Your task to perform on an android device: View My Cart to check how many packets of "saffola classic masala oats" I have added to my DMart Ready app cart.
Image 0: 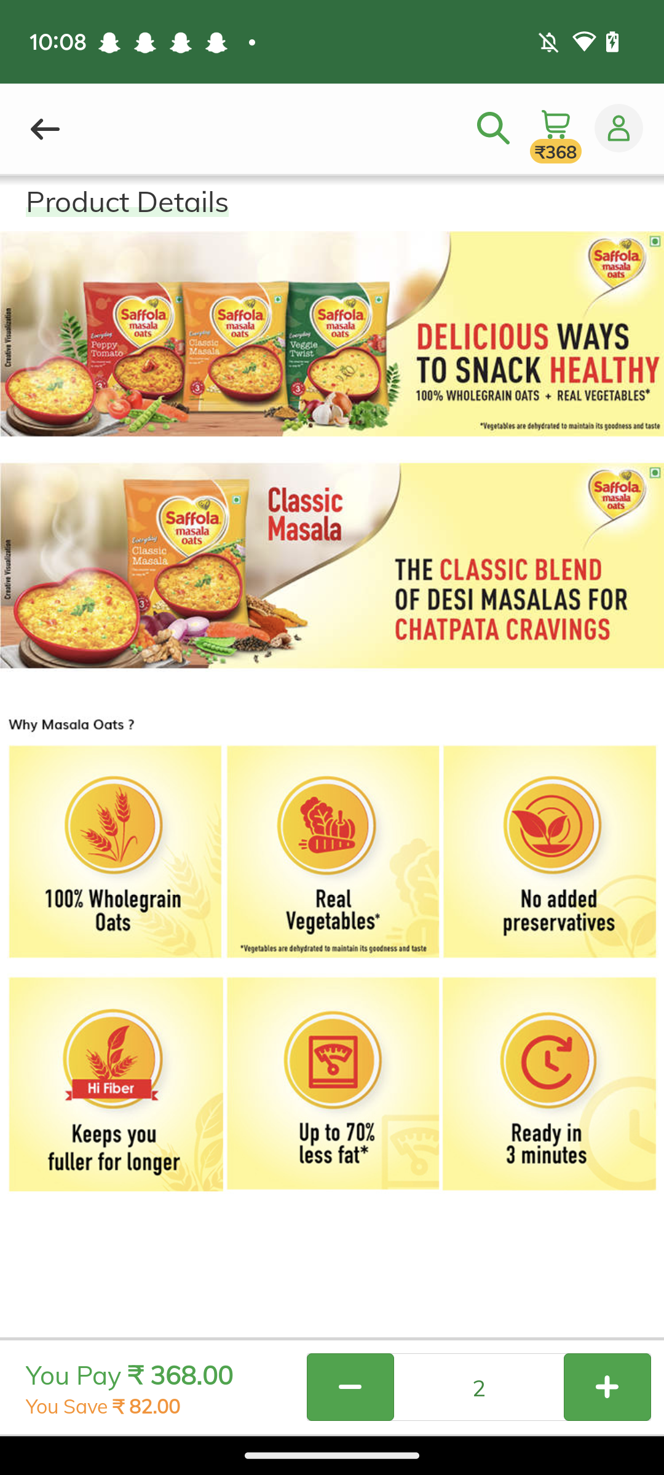
Click on the Basket icon at the top.
Step 0: click (559, 128)
Image 1: 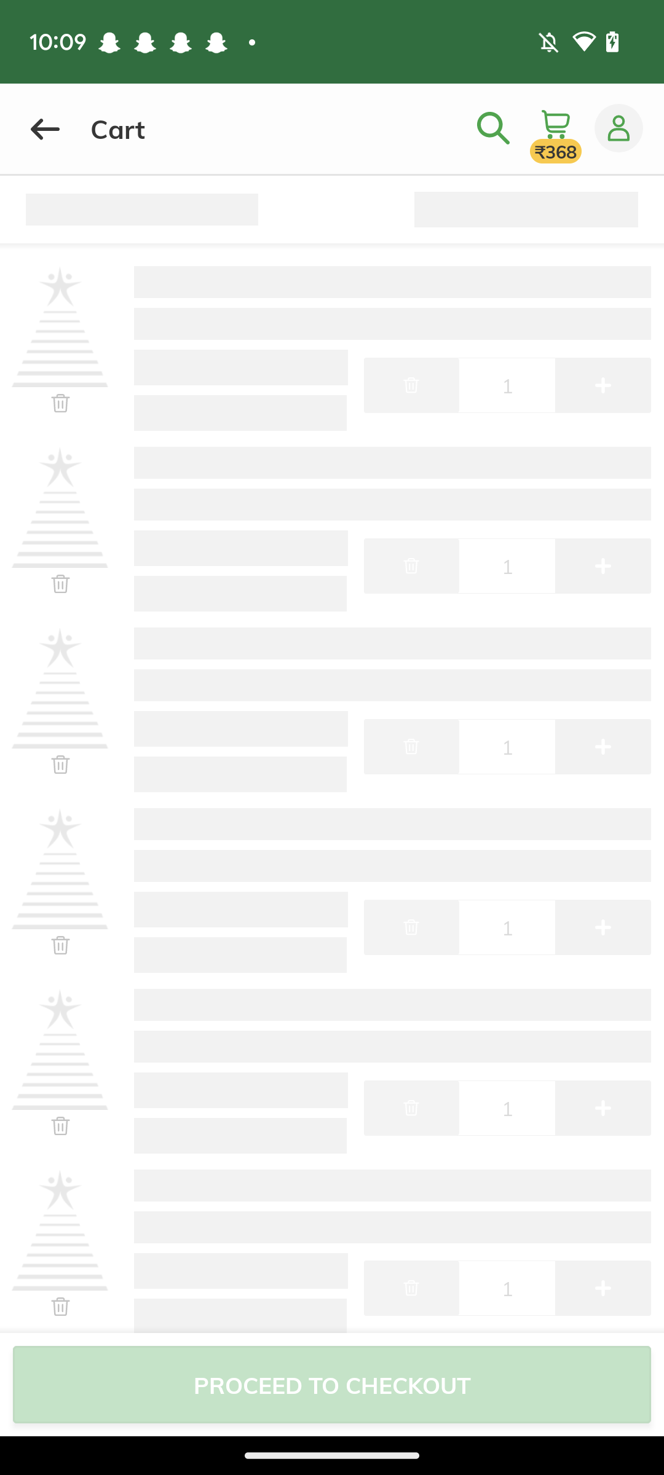
Click on the Basket icon at the top.
Step 1: wait